Your task to perform on an android device: I want to view the details about the first shoe on the list, because it looks interesting.
Image 0: 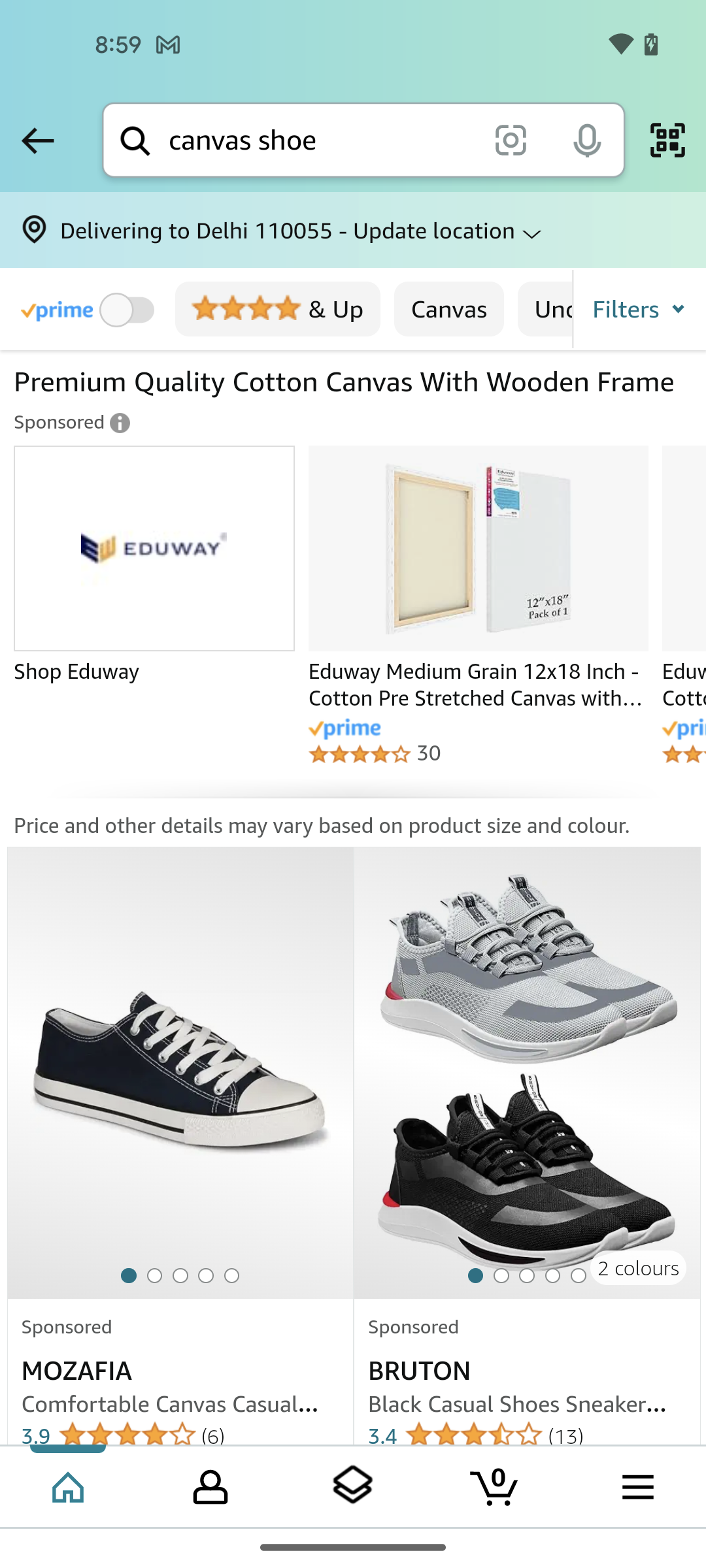
click to open the the first product from the list
Step 0: click (180, 1073)
Image 1: 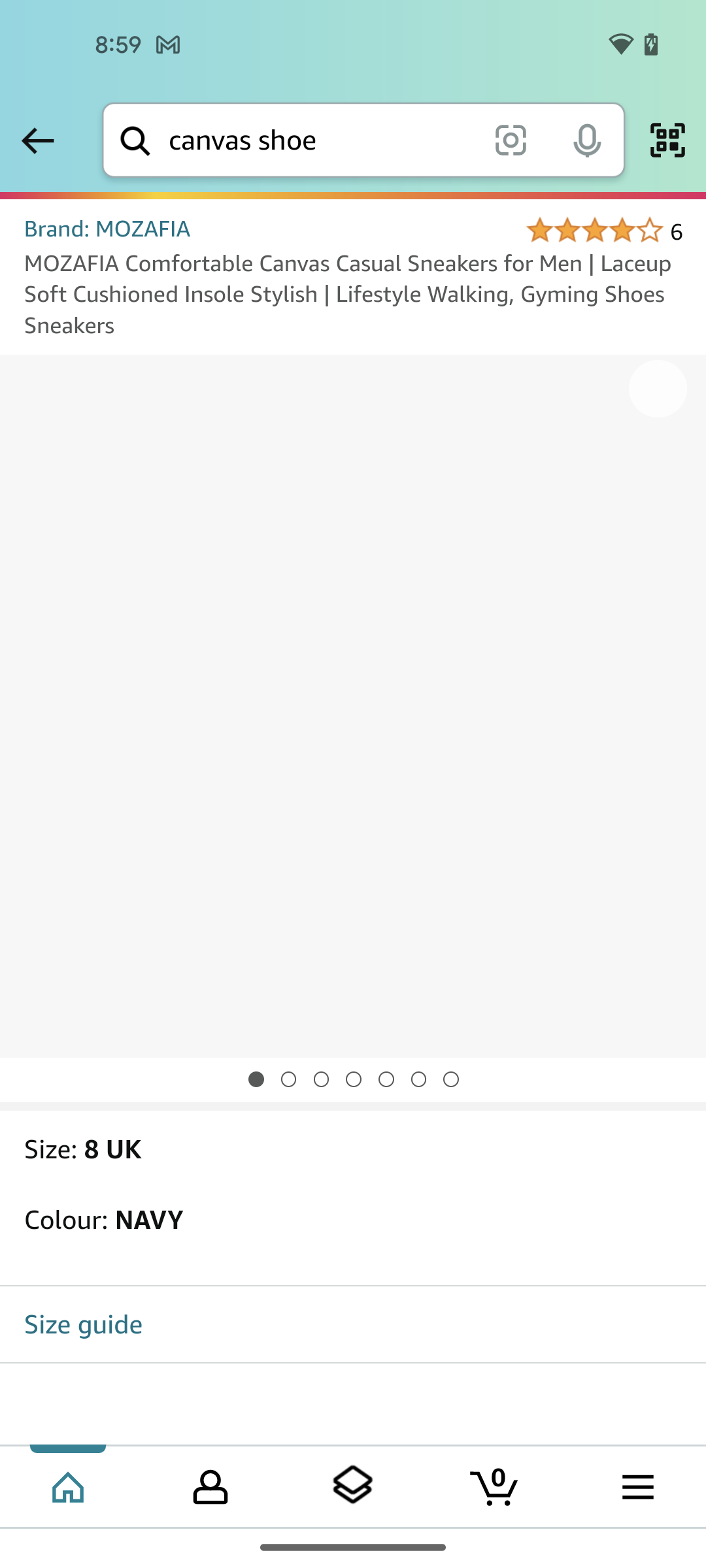
click to open the the first product from the list
Step 1: wait